Your task to perform on an android device: History is always my favorite topic to learn, and I want to learn about world history, so view the detailed topic on world history in the Khan Academy app.
Image 0: 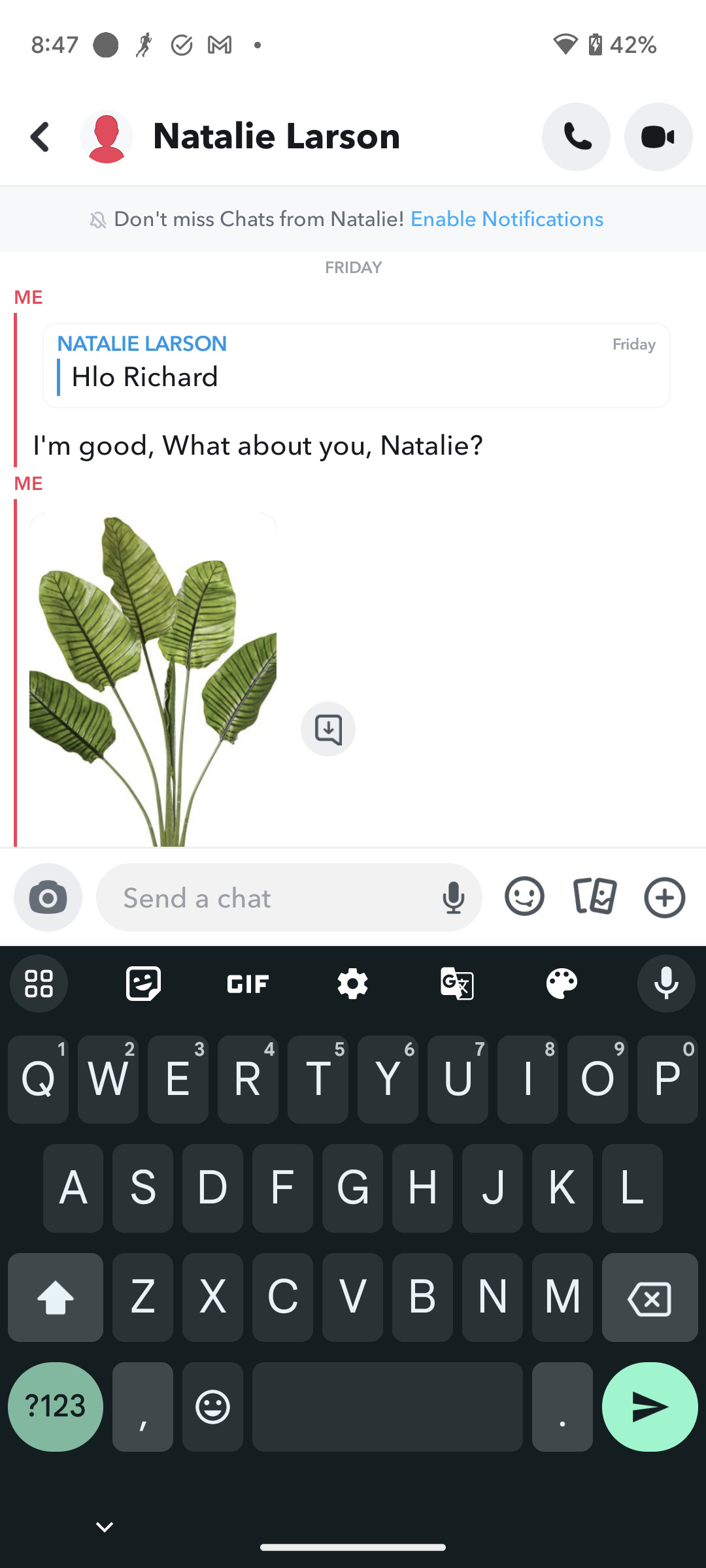
Open the Khan Academy app.
Step 0: open app "Khan Academy"
Image 1: 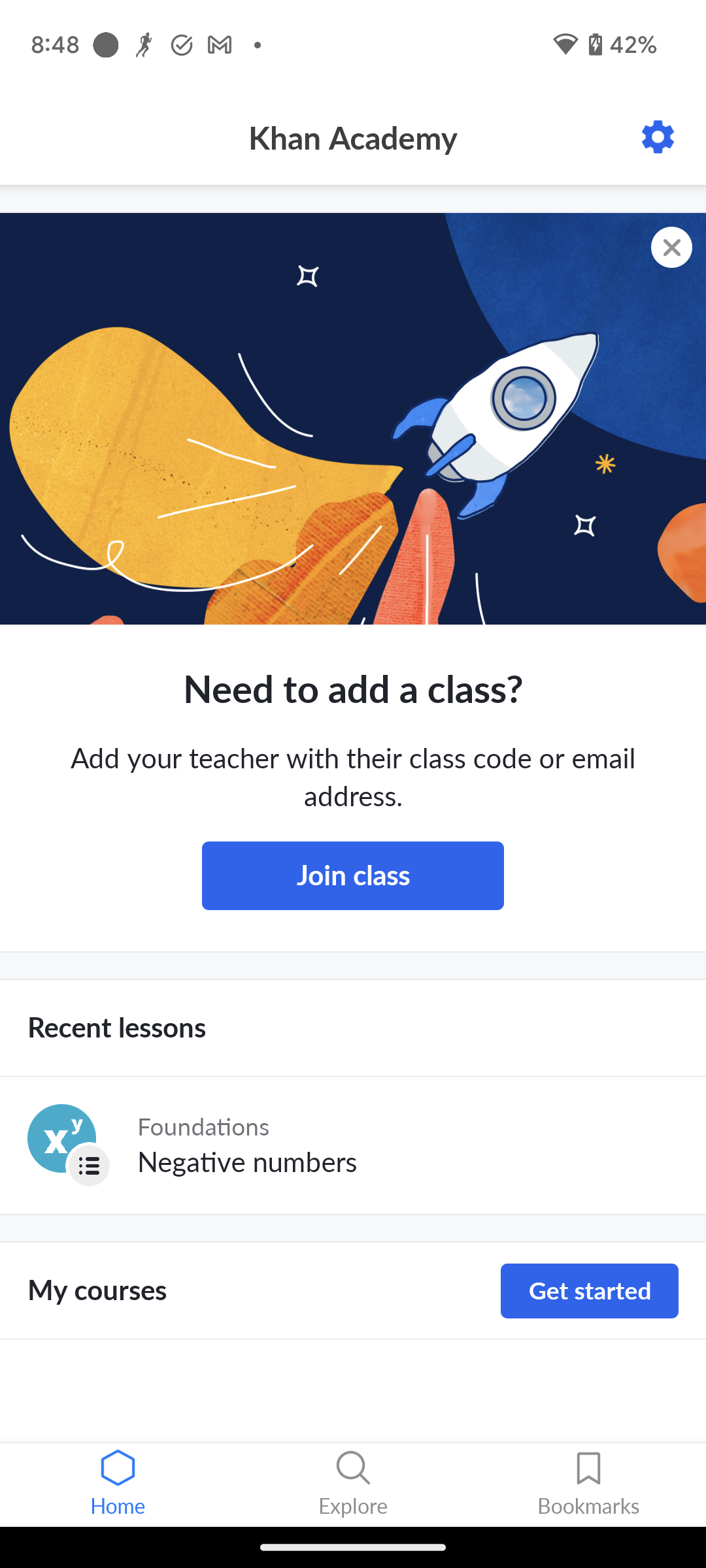
Click on the search icon to search for world history topic.
Step 1: click (353, 1484)
Image 2: 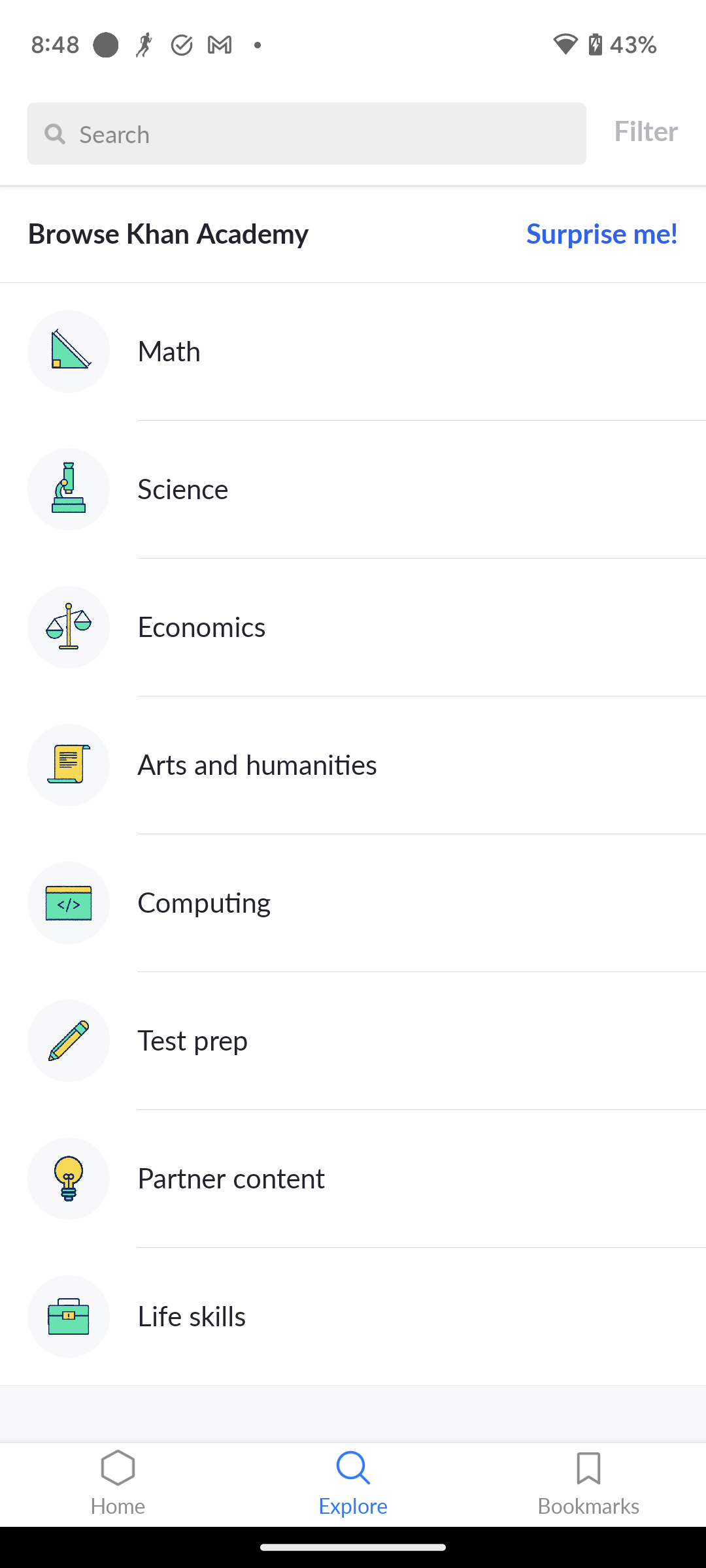
Click on the Arts and humanities option to search for world history topic.
Step 2: click (394, 765)
Image 3: 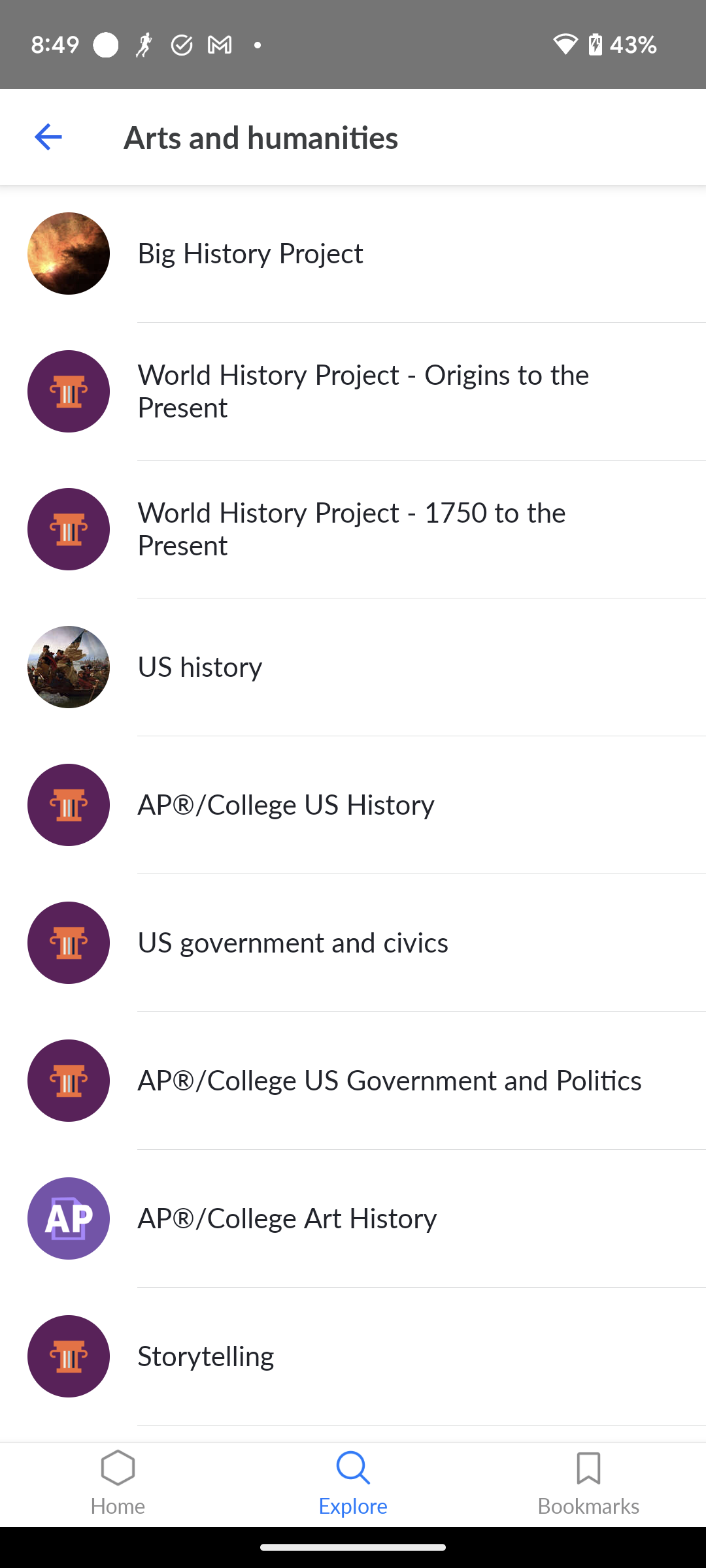
Scroll down to view world history topic.
Step 3: scroll down
Image 4: 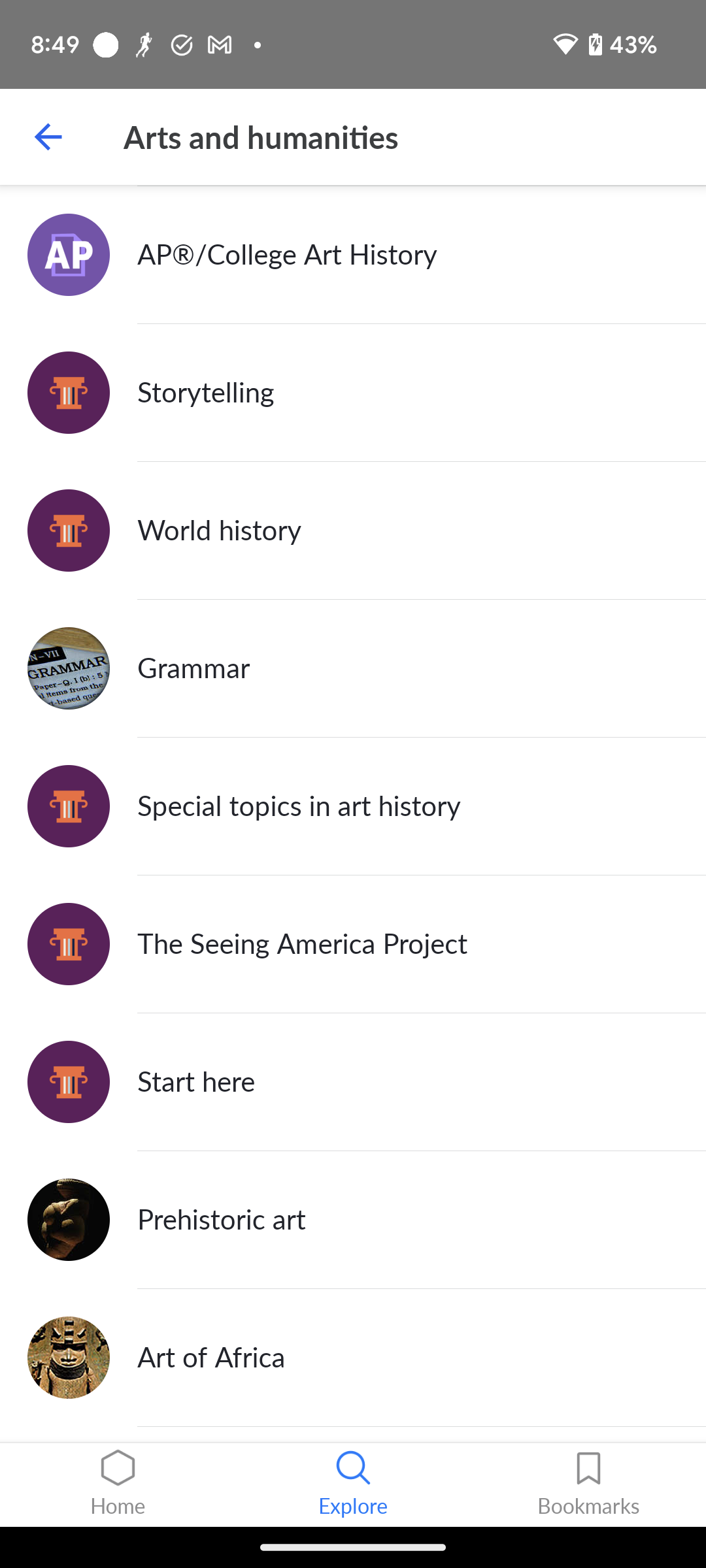
Click on the world history topic to learn about this topic.
Step 4: click (394, 531)